Your task to perform on an android device: I want to search for a flight from Knoxville to Hawaii.
Image 0: 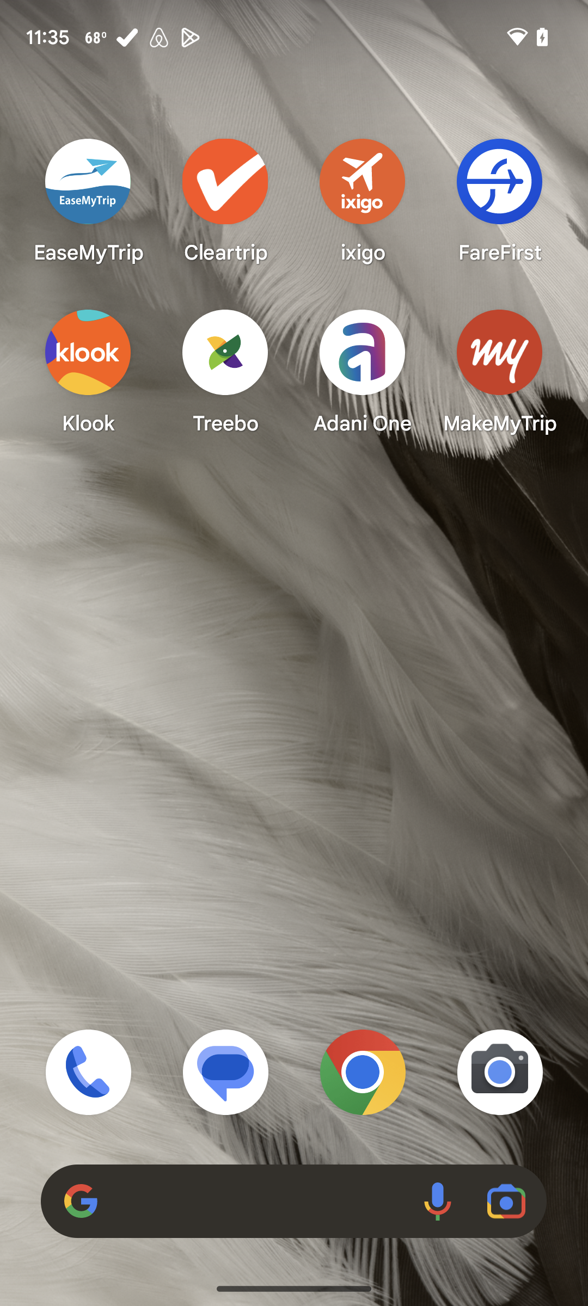
Open Makemytrip app
Step 0: open app "MakeMyTrip"
Image 1: 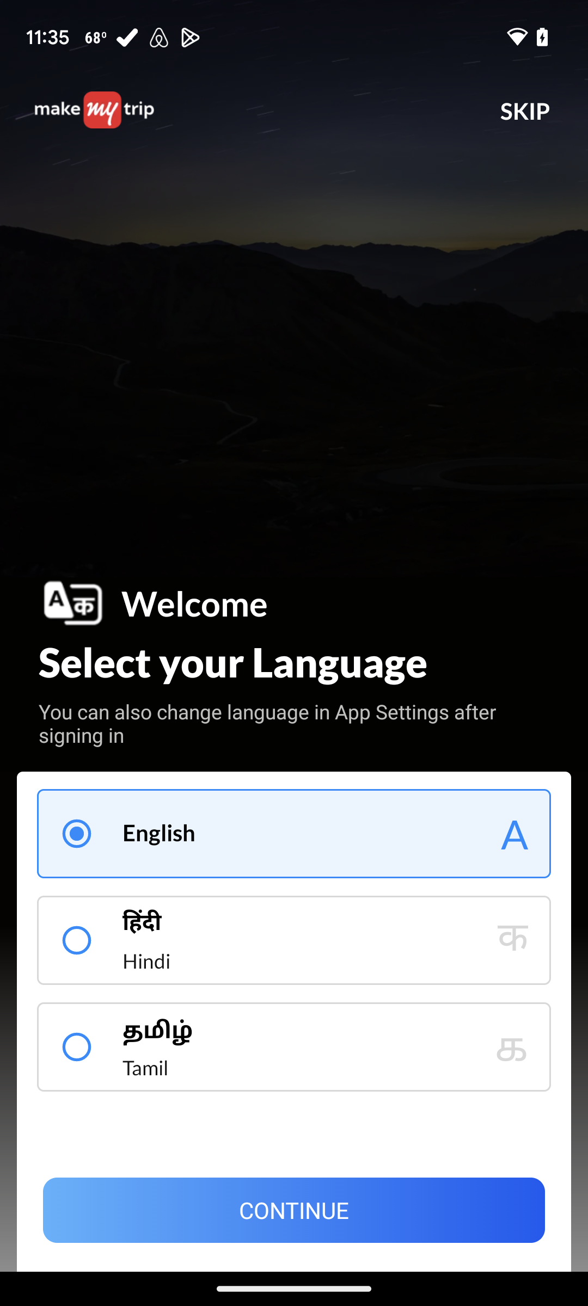
Click on continue
Step 1: click (294, 1210)
Image 2: 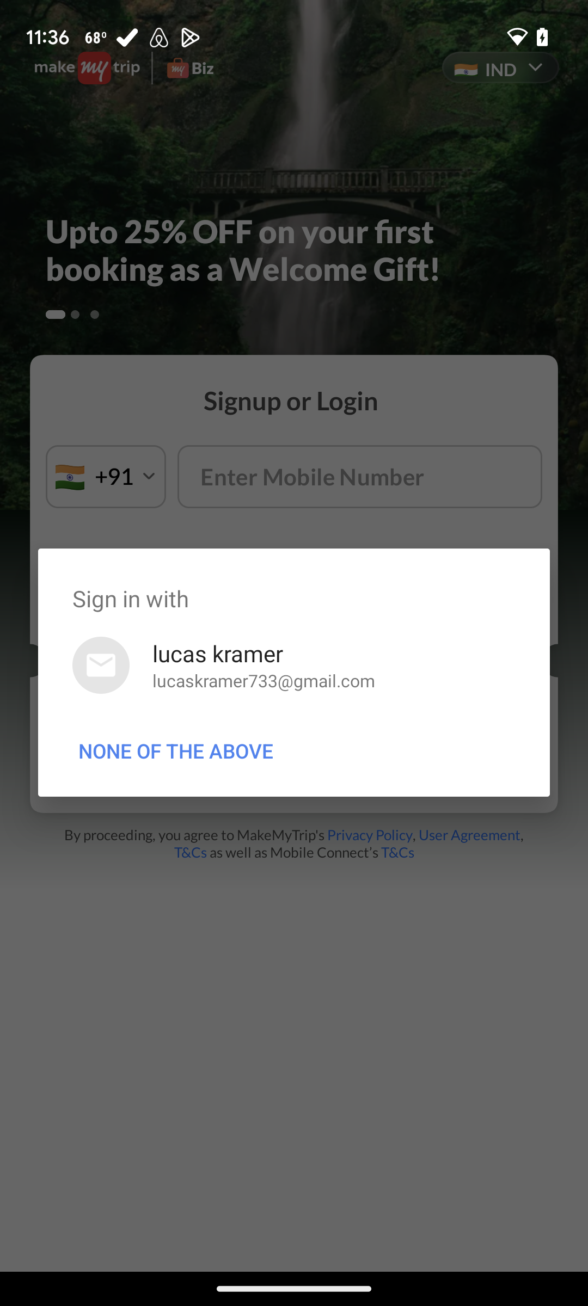
Click on lucaskramer
Step 2: click (218, 653)
Image 3: 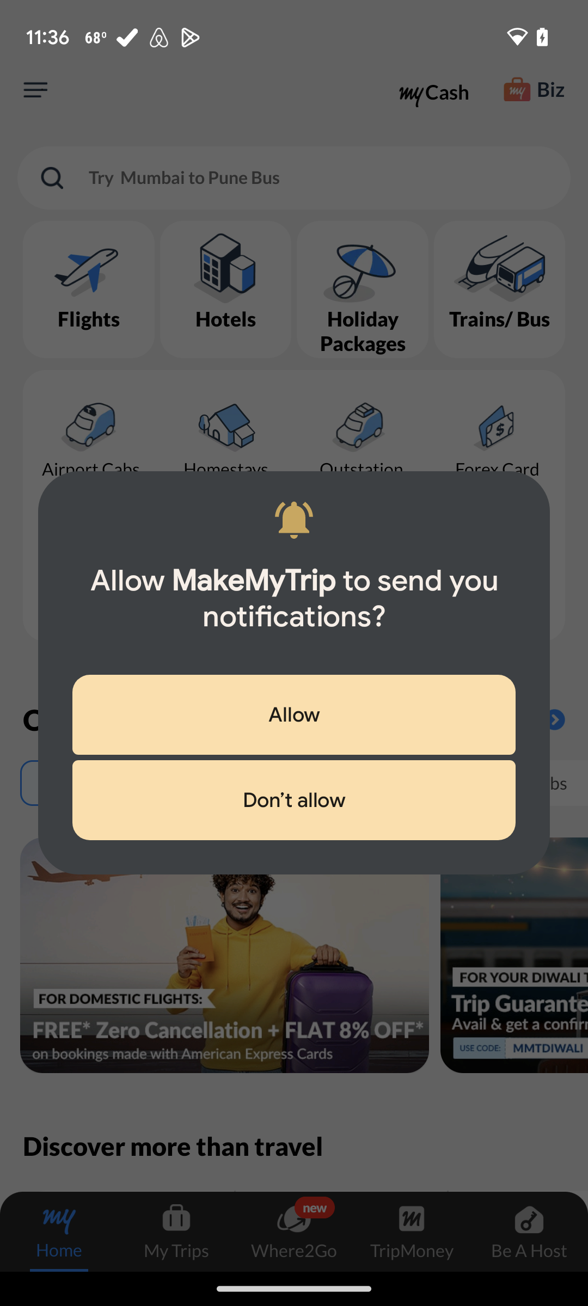
Click on Don't allow
Step 3: click (294, 800)
Image 4: 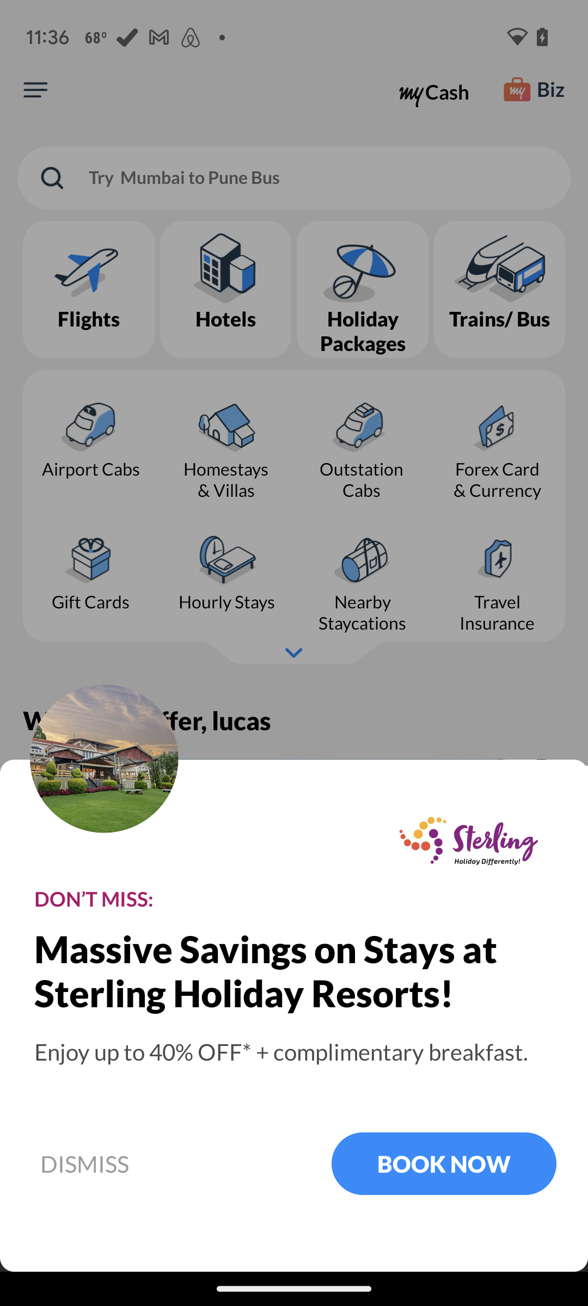
Click on dismiss
Step 4: click (107, 1163)
Image 5: 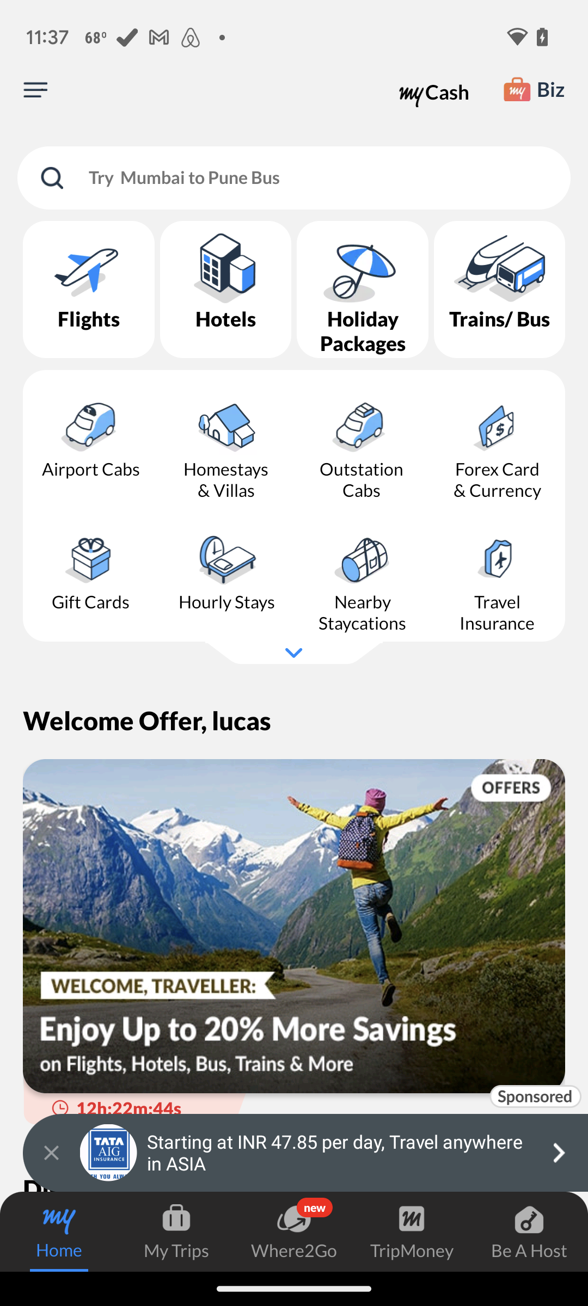
Click on Flights
Step 5: click (89, 289)
Image 6: 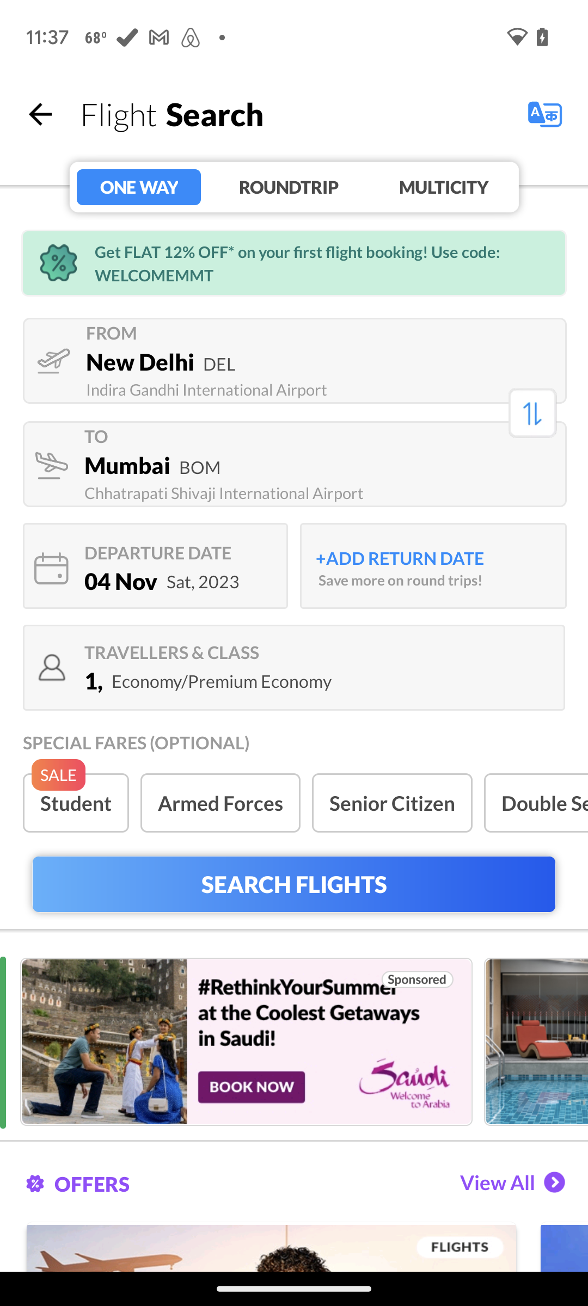
Click on from
Step 6: click (137, 346)
Image 7: 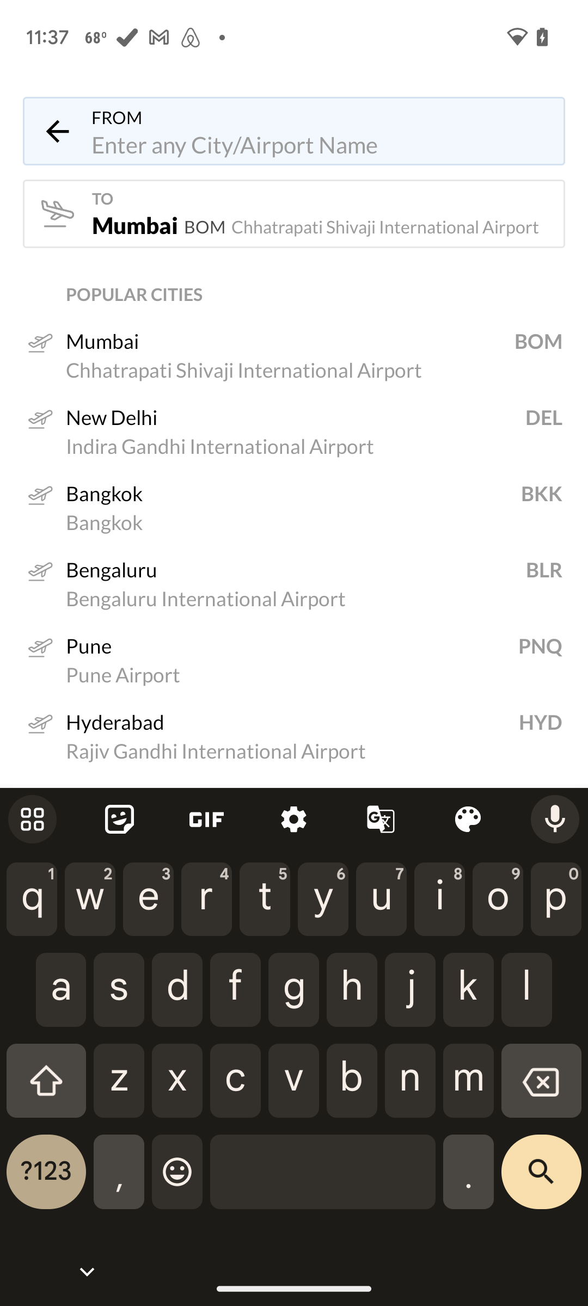
Enter Knoxville
Step 7: type "Knoxville"
Image 8: 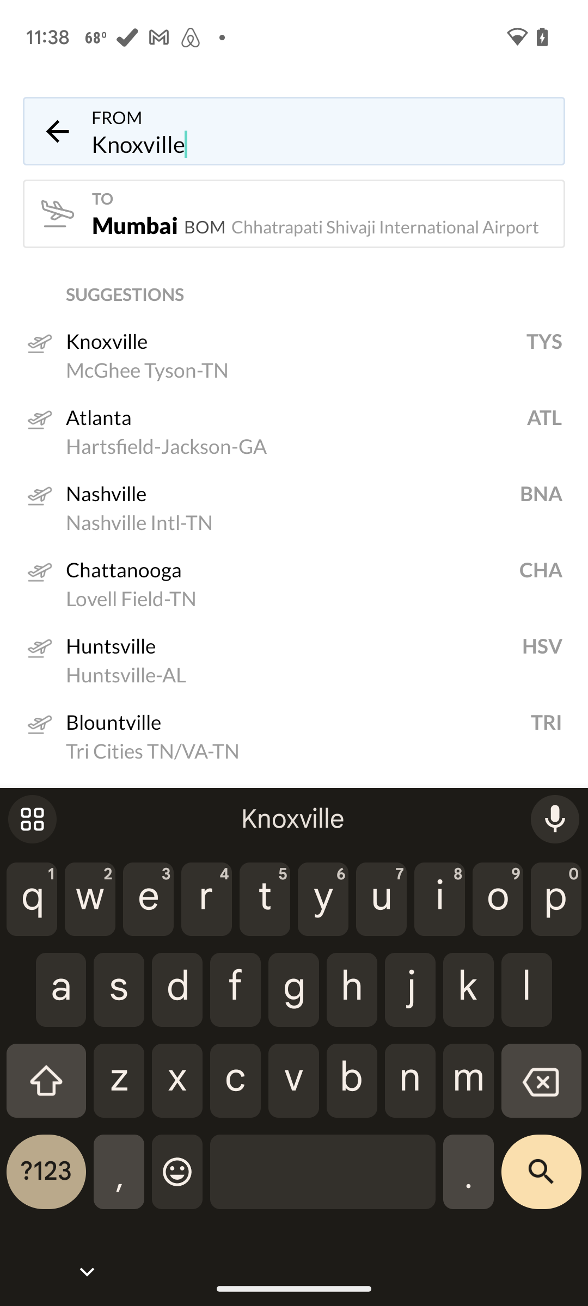
Select Knoxville
Step 8: click (120, 353)
Image 9: 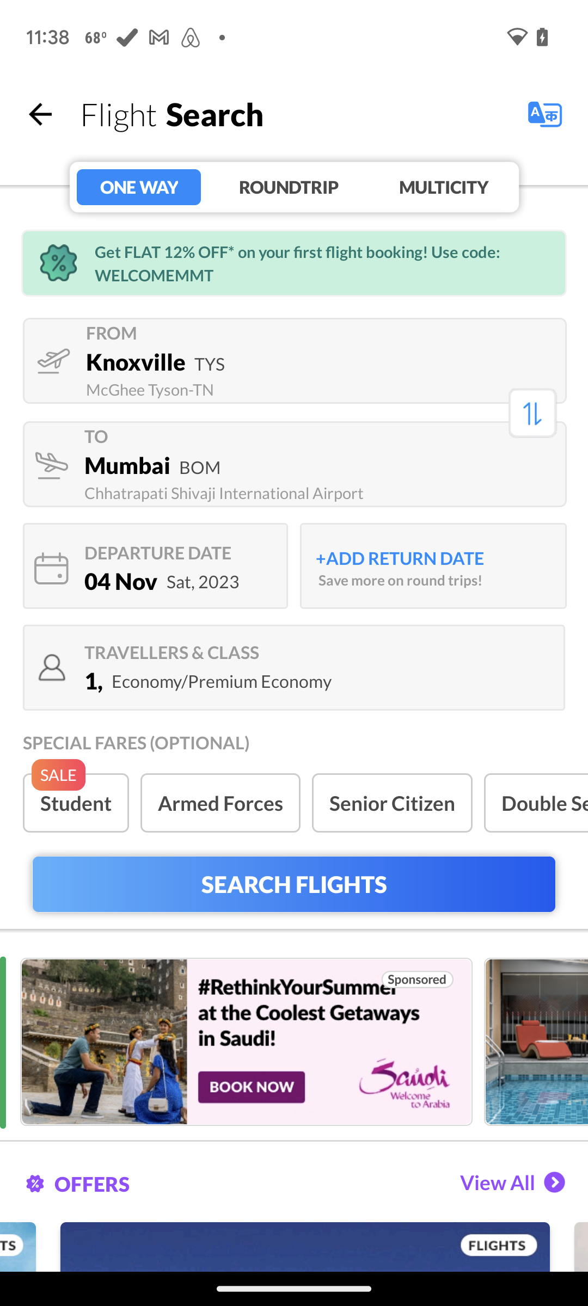
Click on To
Step 9: click (127, 465)
Image 10: 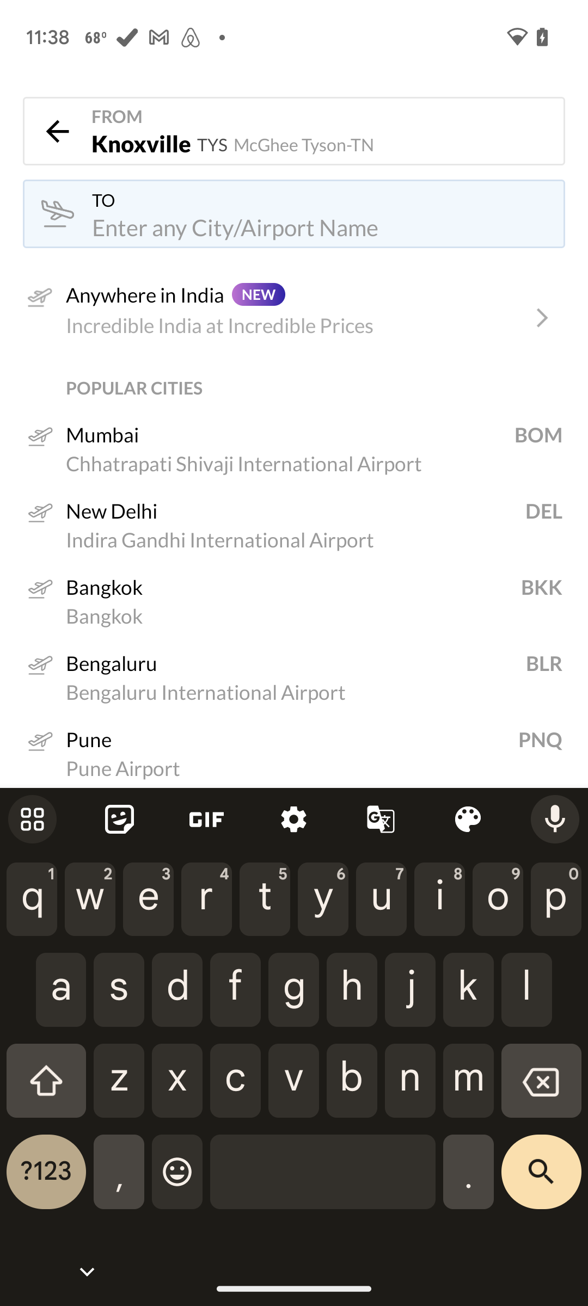
Type Hawaii
Step 10: type "Hawaii"
Image 11: 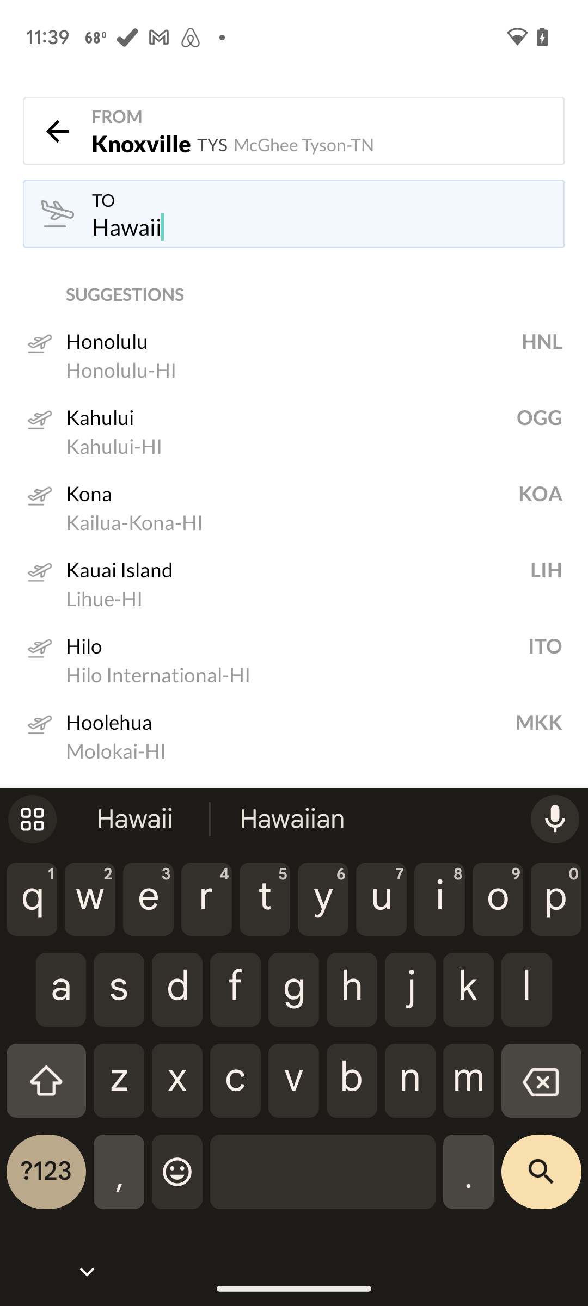
Select Honolulu
Step 11: click (217, 369)
Image 12: 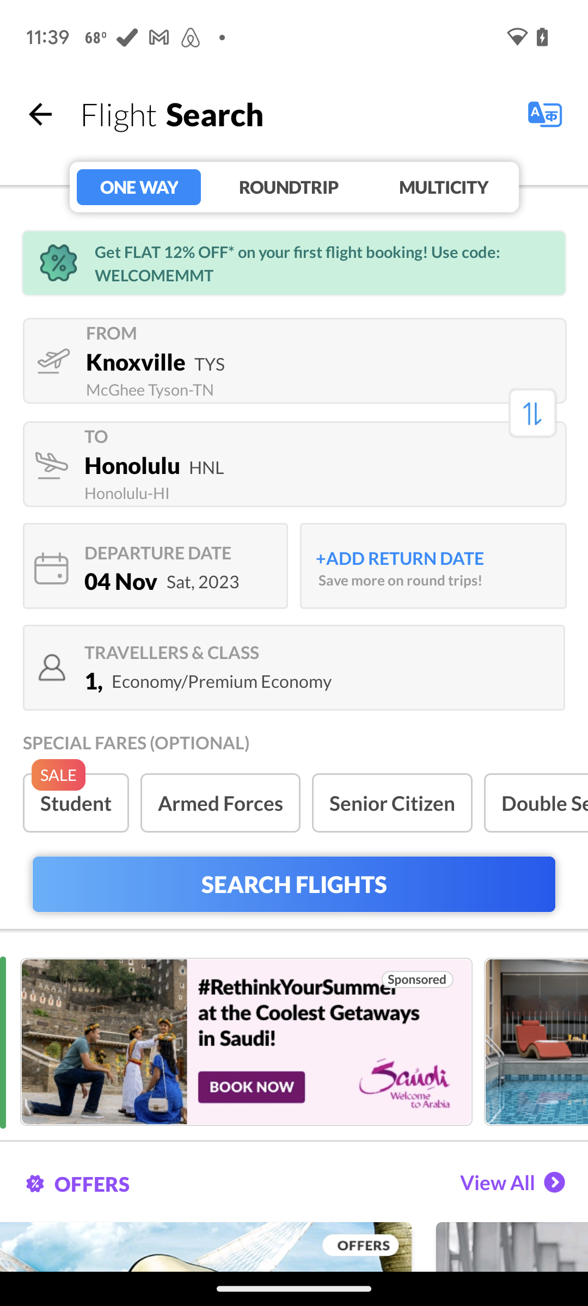
Click on search flights.
Step 12: click (293, 884)
Image 13: 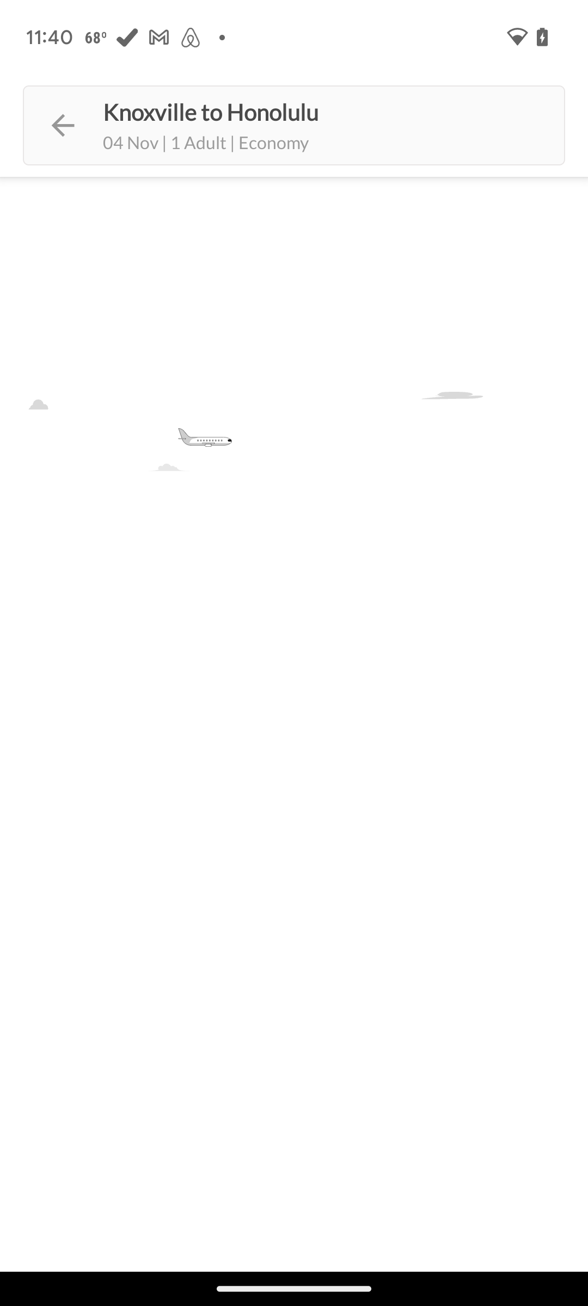
Click on search flights.
Step 13: wait
Image 14: 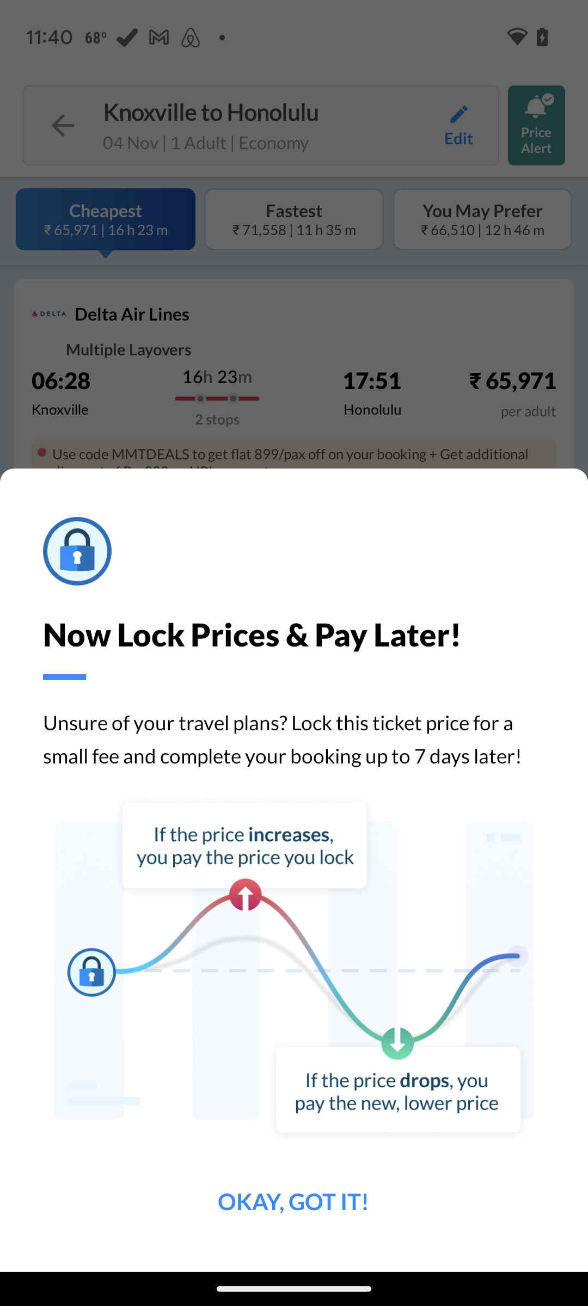
Click on search flights.
Step 14: click (293, 1201)